Your task to perform on an android device: Share the Taskeet app's "My Accounts" reminder with my friend via email at carlos3345@gmail.com so he can check my account information.
Image 0: 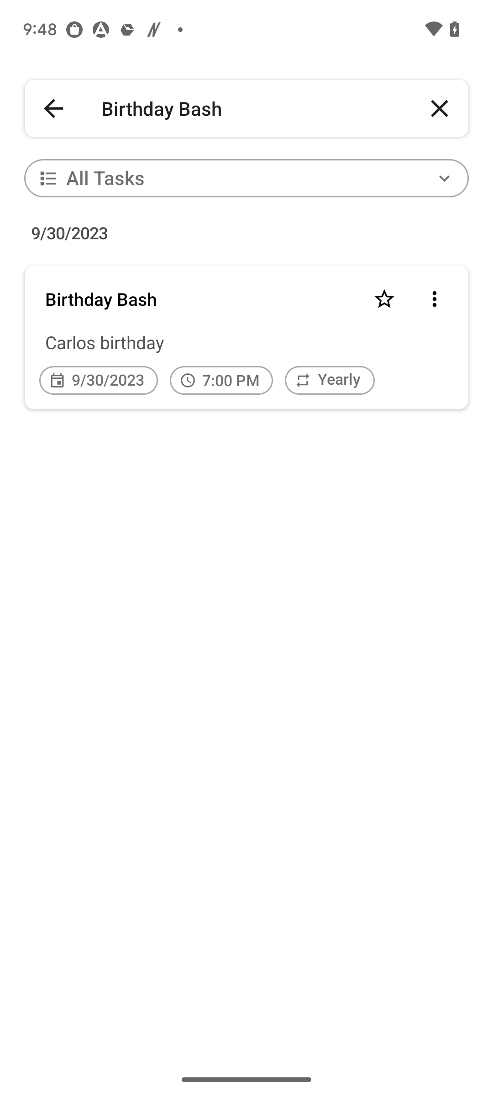
go back to the previous page
Step 0: press back button
Image 1: 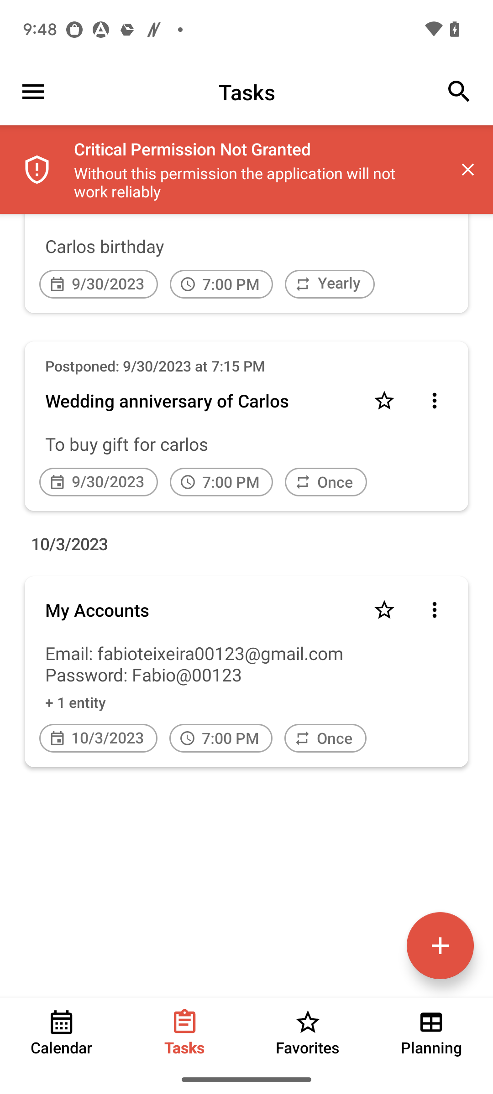
Click on the three dot icon of My Accounts reminder
Step 1: click (432, 612)
Image 2: 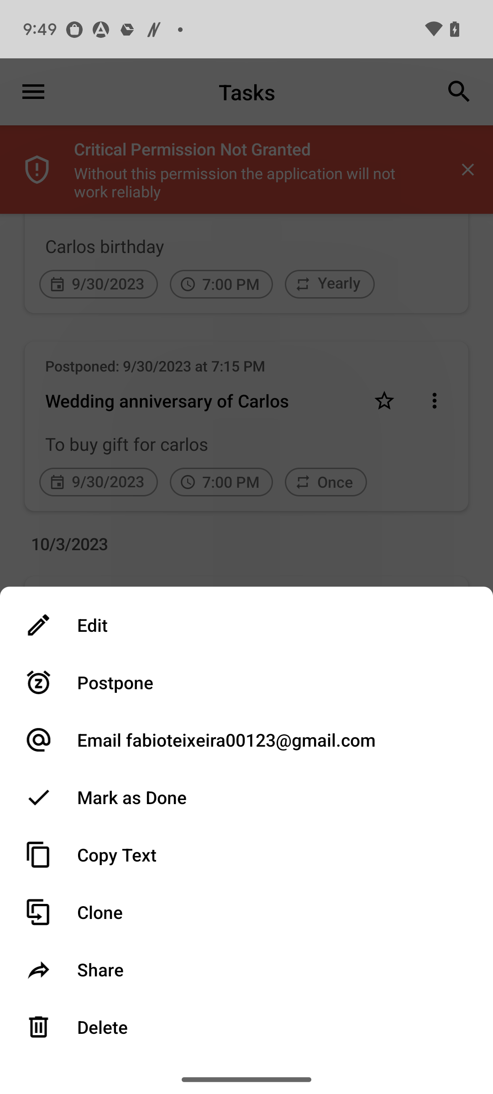
Click on share option
Step 2: click (275, 969)
Image 3: 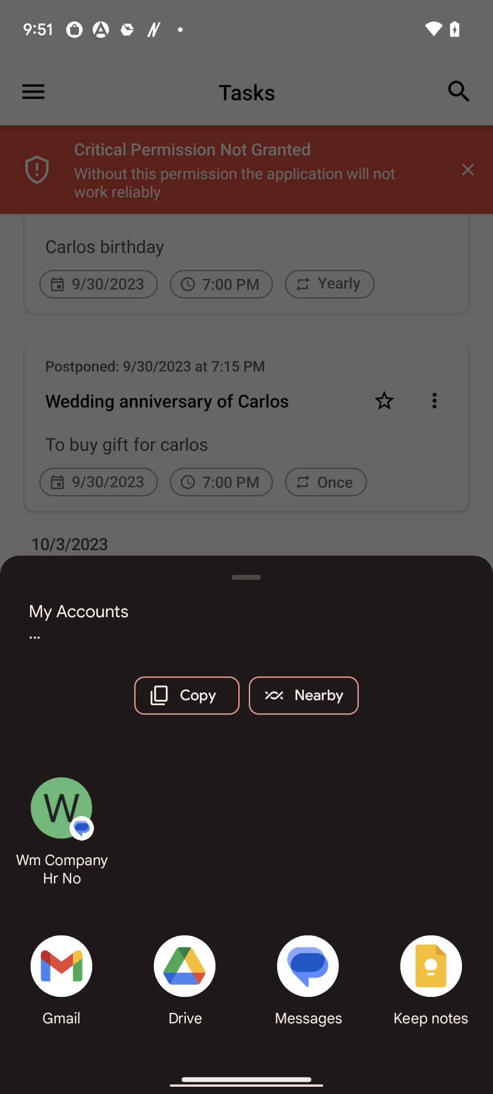
click on Gmail 
Step 3: click (61, 977)
Image 4: 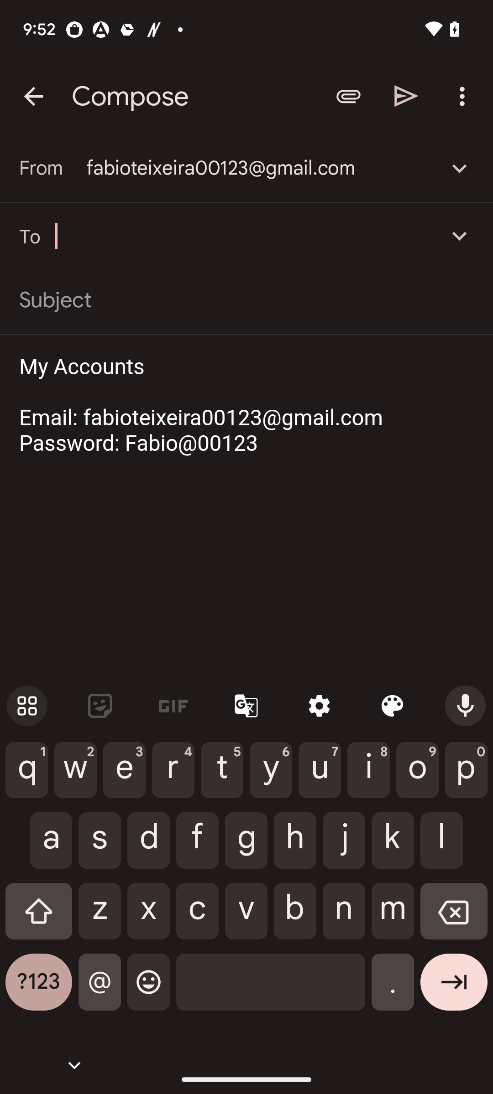
add recipient as carlos3345@gmail.com
Step 4: type "carlos3345@gmail.com "
Image 5: 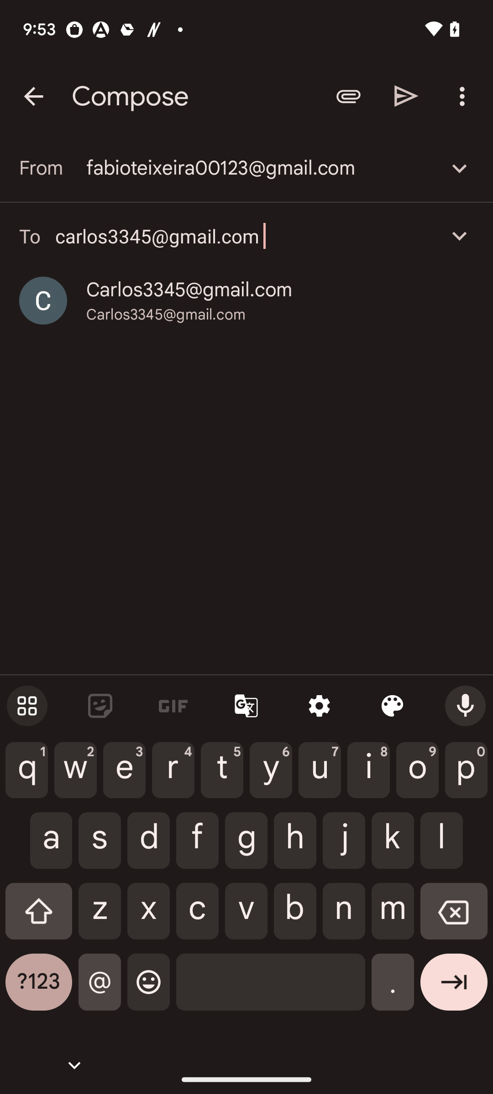
Click on the send icon at the top right corner of the screen
Step 5: click (406, 96)